Your task to perform on an android device: I want to search for my wife's contact information, so search Clara Wagner's contact in the Contacts app.
Image 0: 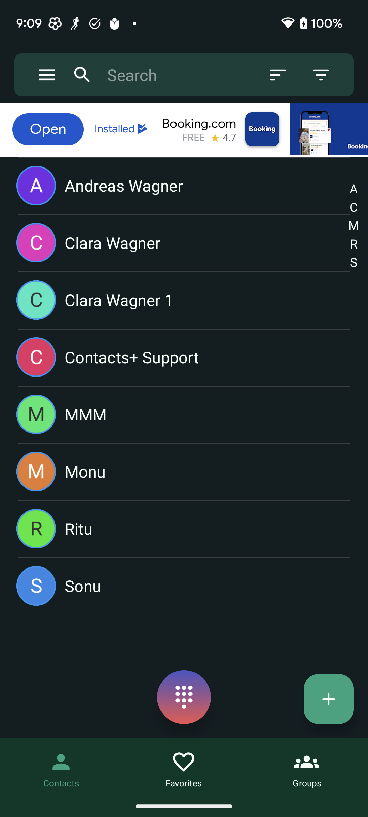
Click on the search bar at the top of the screen to search for the contact.
Step 0: click (167, 75)
Image 1: 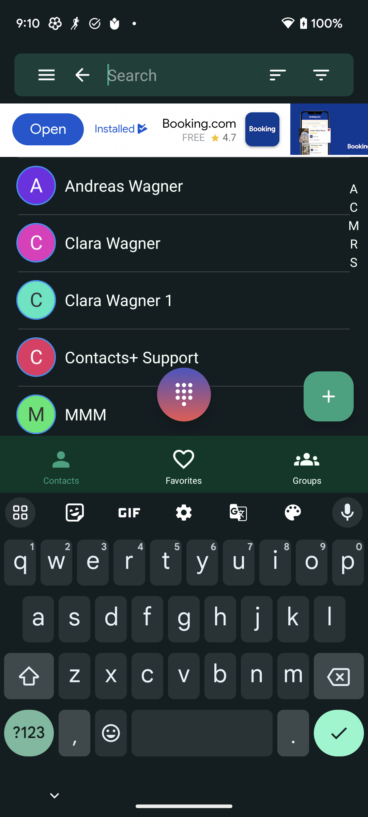
Type Clara Wagner in the search bar to search for the contact.
Step 1: type "Clara Wagner"